Your task to perform on an android device: I'd like to see more details about the first suggested United Airlines flight.
Image 0: 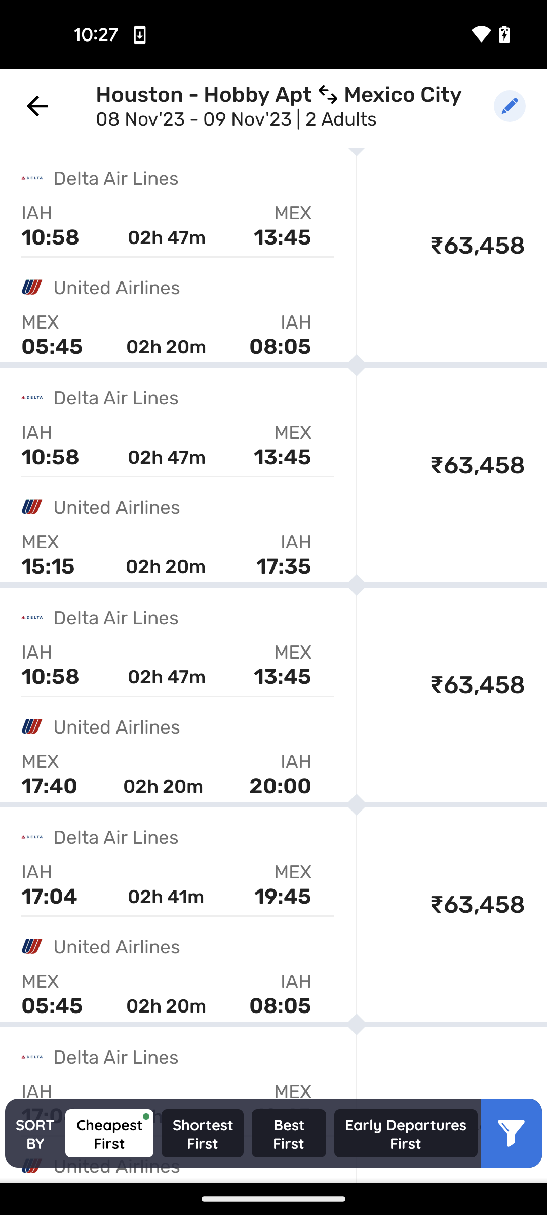
click on the first suggested flight
Step 0: click (50, 237)